Your task to perform on an android device: There is a national museum in the Netherlands dedicated to Dutch arts and history, located in Amsterdam, called the Rijksmuseum. Can you search the same location using the Maps app?
Image 0: 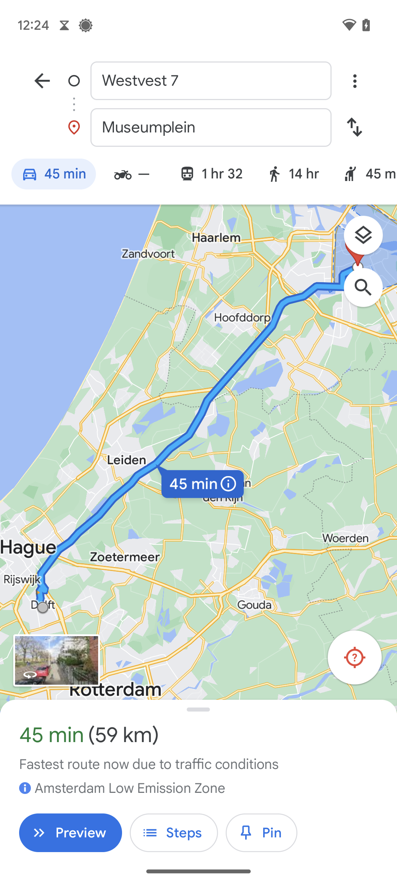
Go back to the home screen of the app.
Step 0: click (42, 81)
Image 1: 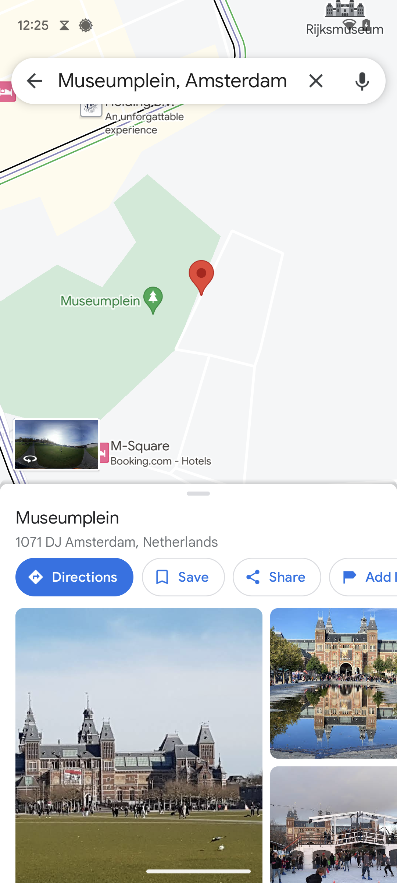
Go back to the home screen of the app.
Step 1: press back button
Image 2: 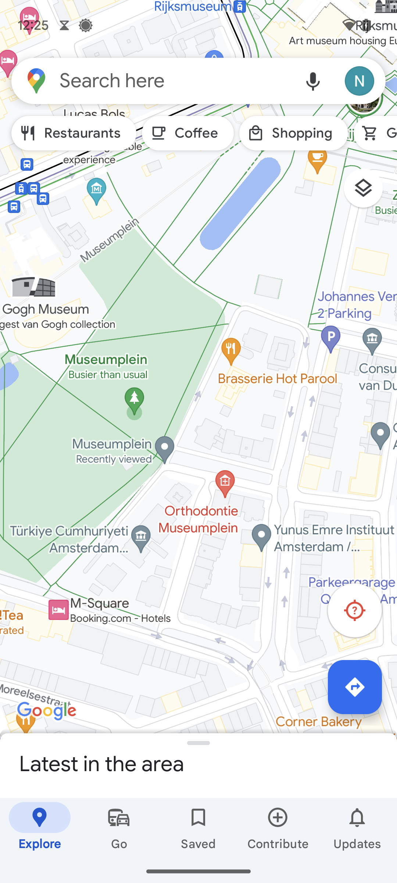
Click on the search bar at the top of the screen.
Step 2: click (175, 81)
Image 3: 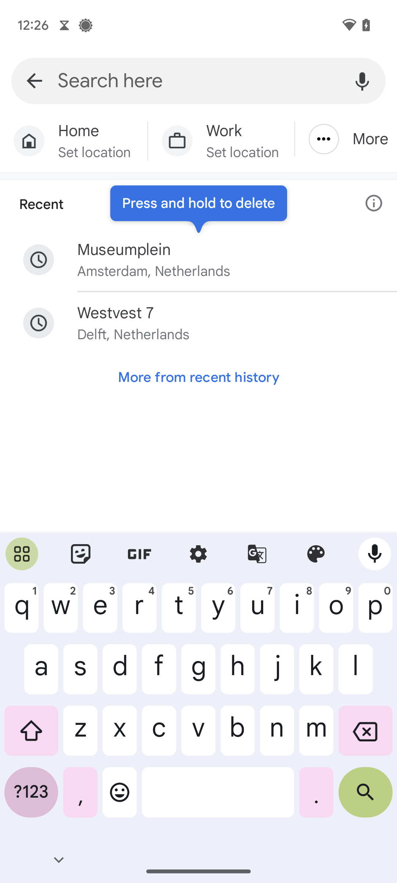
Type in the Rijksmuseum, Amsterdam, Netherlands.
Step 3: type "Rijksmuseum, Amsterdam, Netherlands"
Image 4: 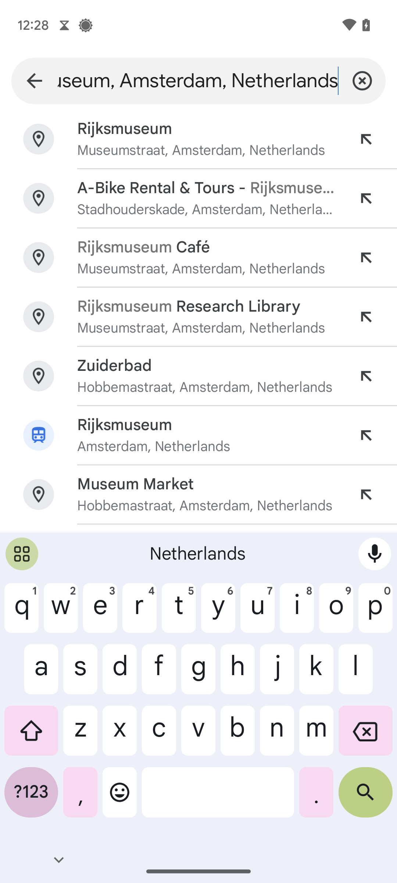
Click on the search icon at the bottom-right corner of the keyboard.
Step 4: click (365, 798)